Your task to perform on an android device: I want to read the reviews of the wireless M325 mouse, if any, just to be sure.
Image 0: 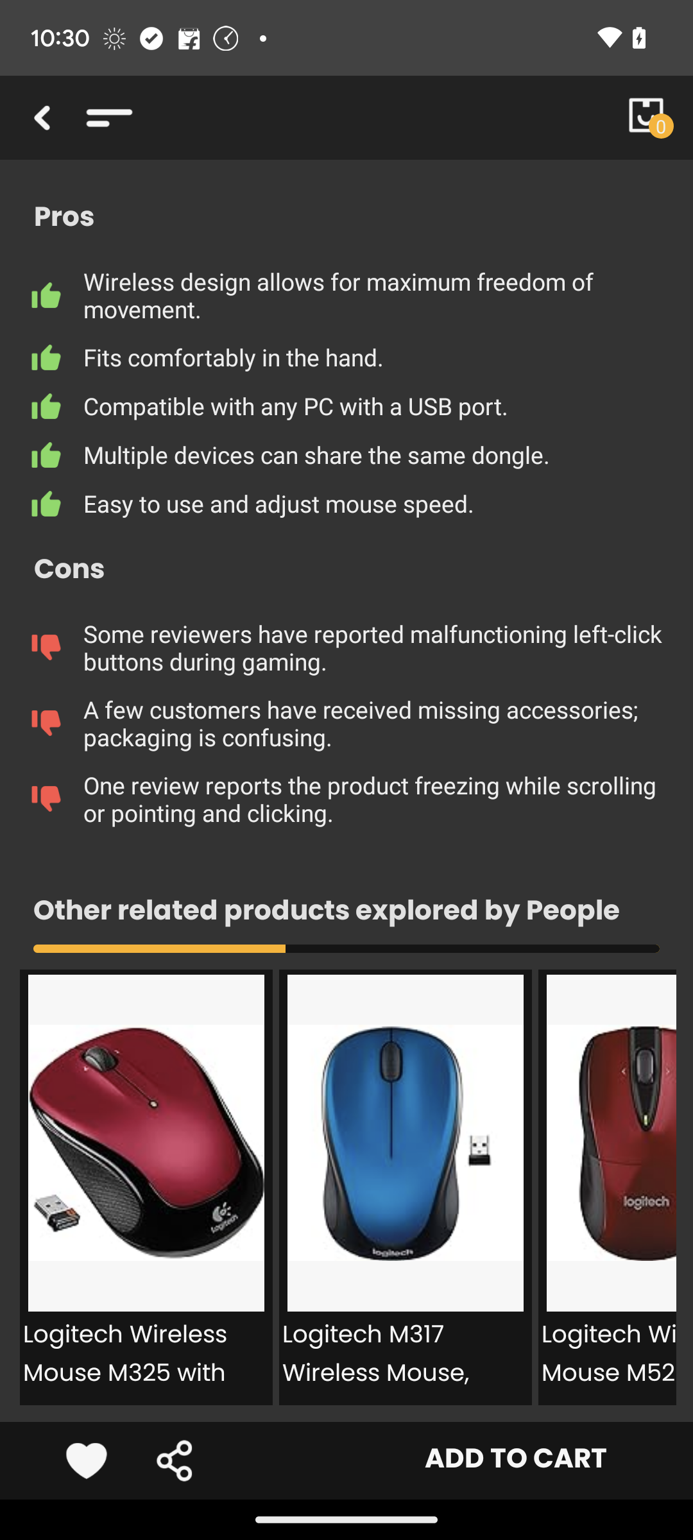
Swipe up to read the reviews.
Step 0: scroll up
Image 1: 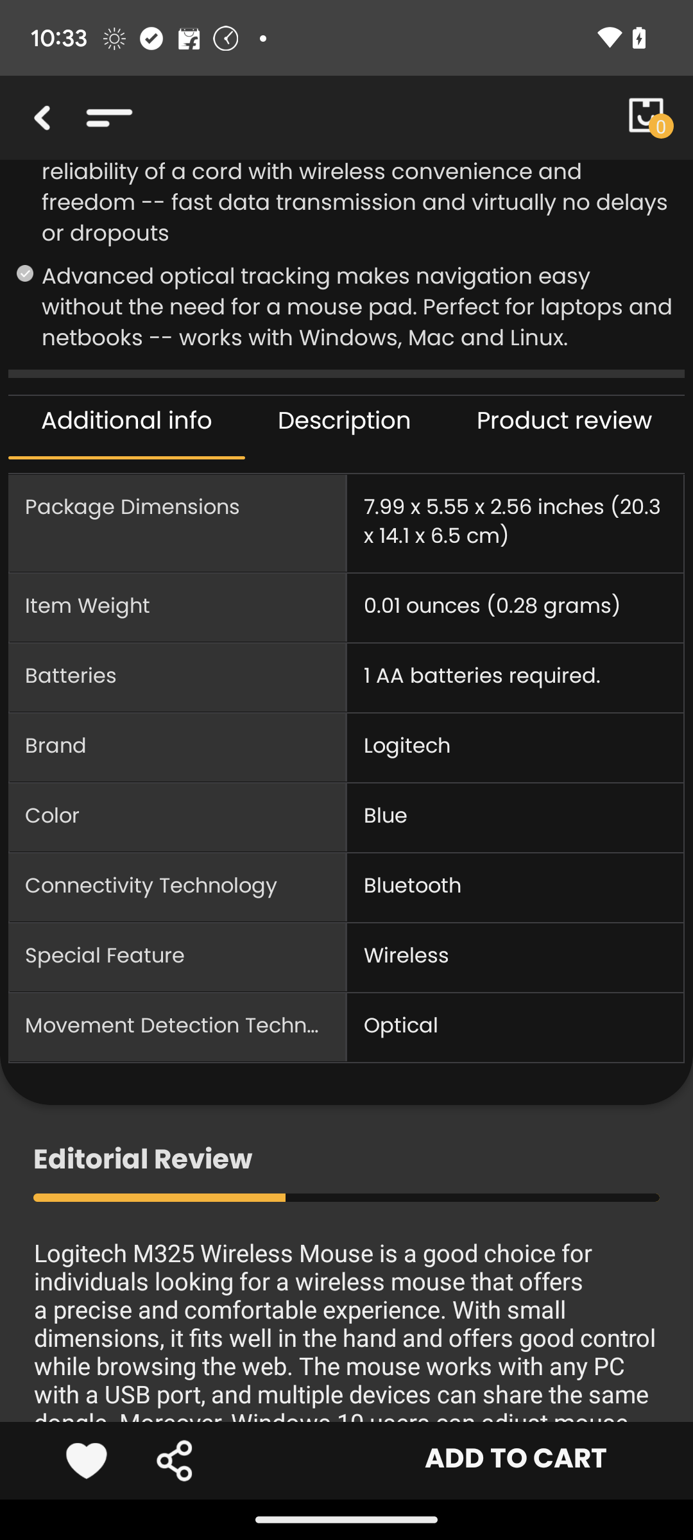
Click on the product review button.
Step 1: click (564, 422)